Your task to perform on an android device: View the property details of the first apartment, like the amenities available and policies of the property, in the RedFin app.
Image 0: 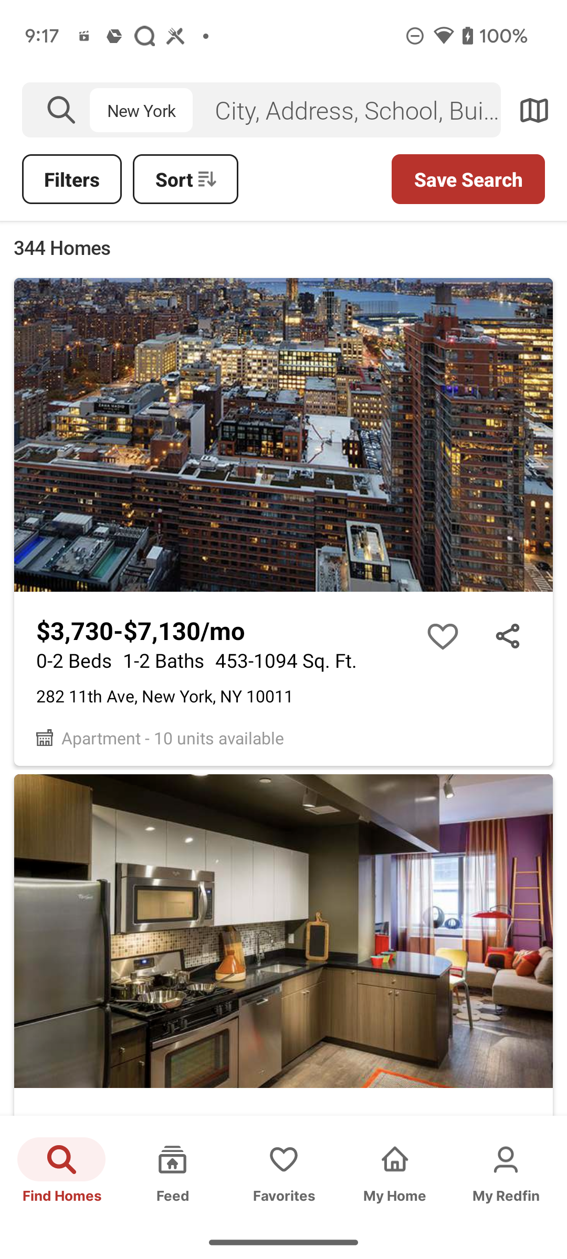
Click on the first property
Step 0: click (291, 552)
Image 1: 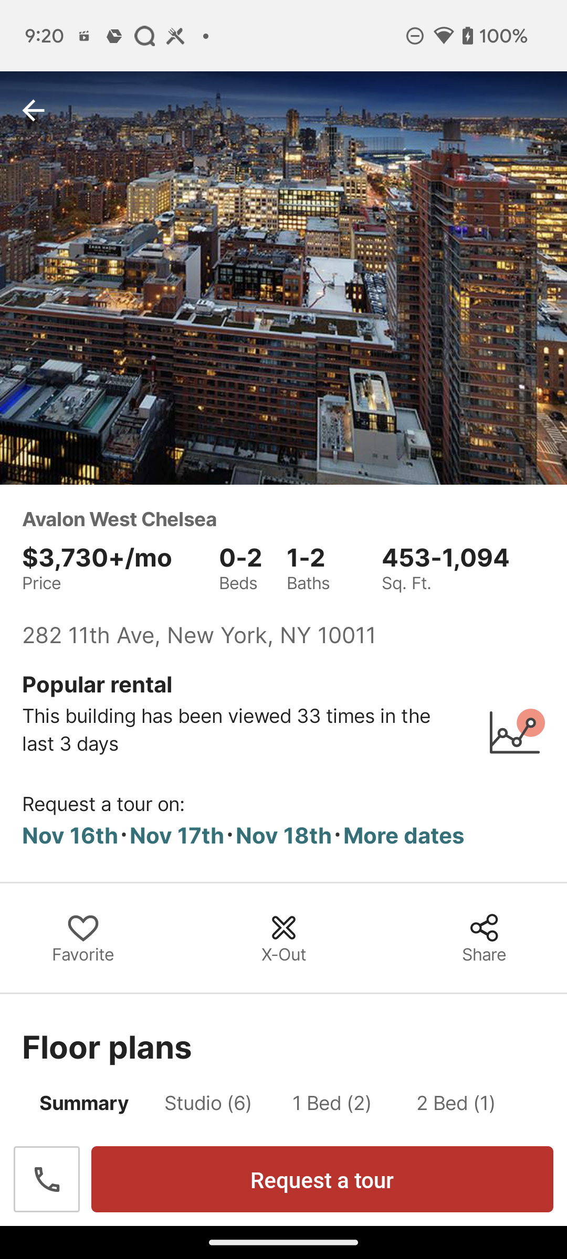
swipe up to view details
Step 1: scroll down
Image 2: 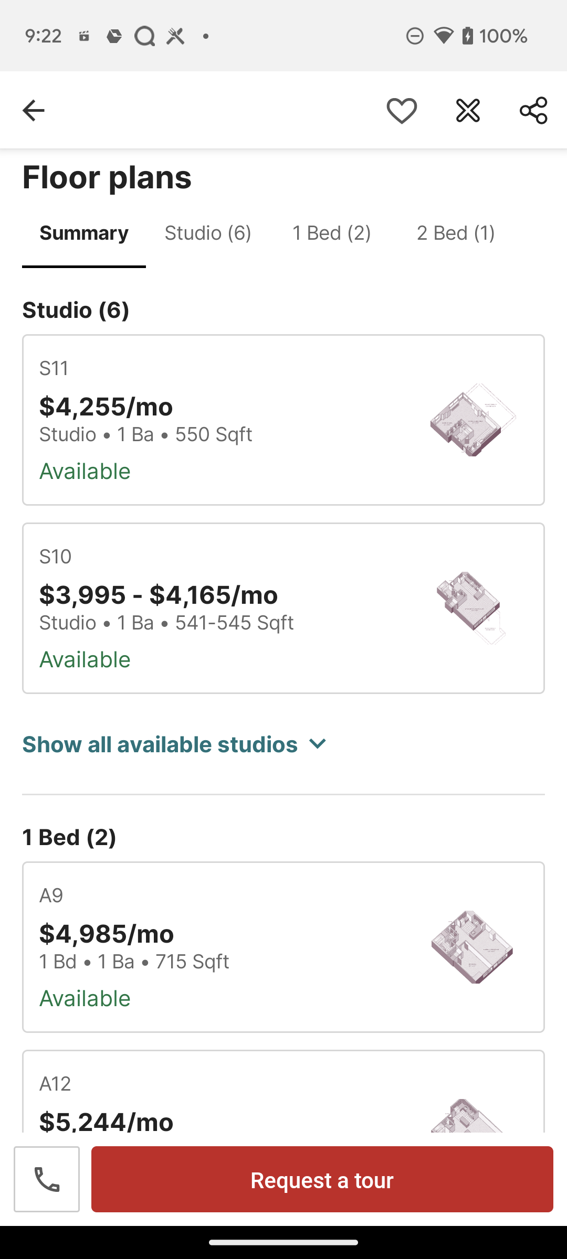
swipe up to view details
Step 2: scroll down
Image 5: 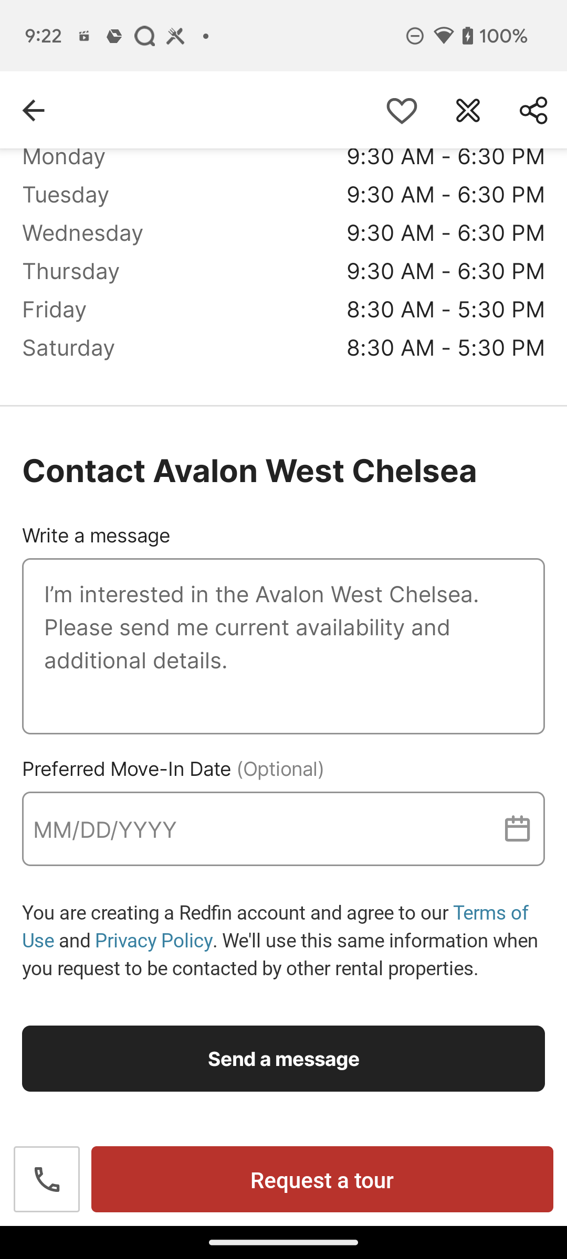
swipe up to view details
Step 5: scroll down
Image 6: 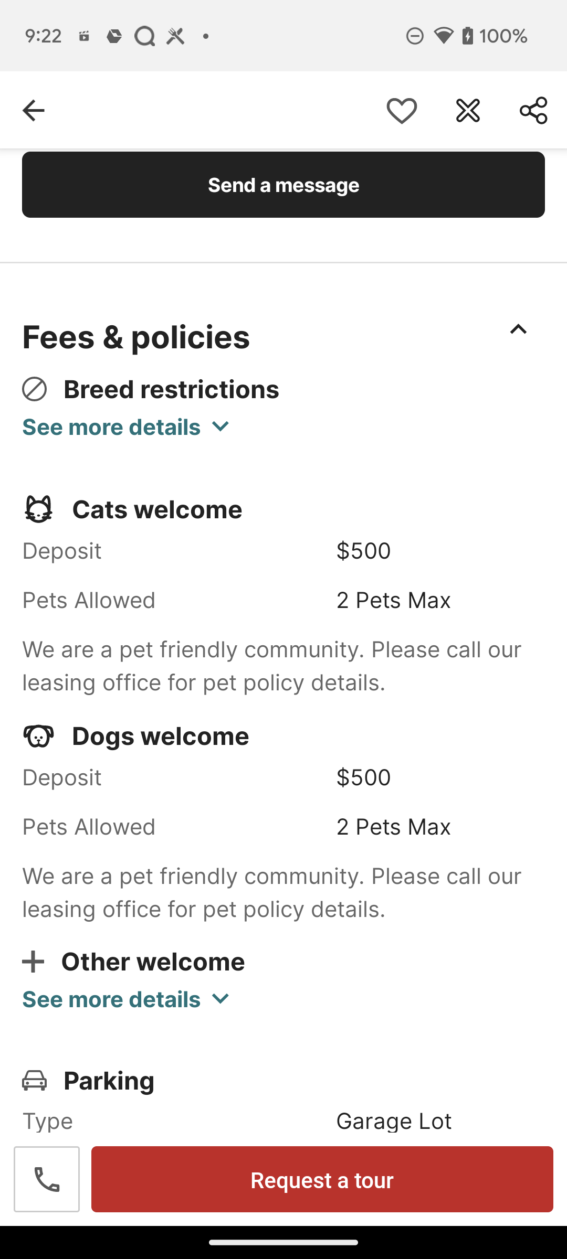
swipe up to view details
Step 6: scroll down
Image 7: 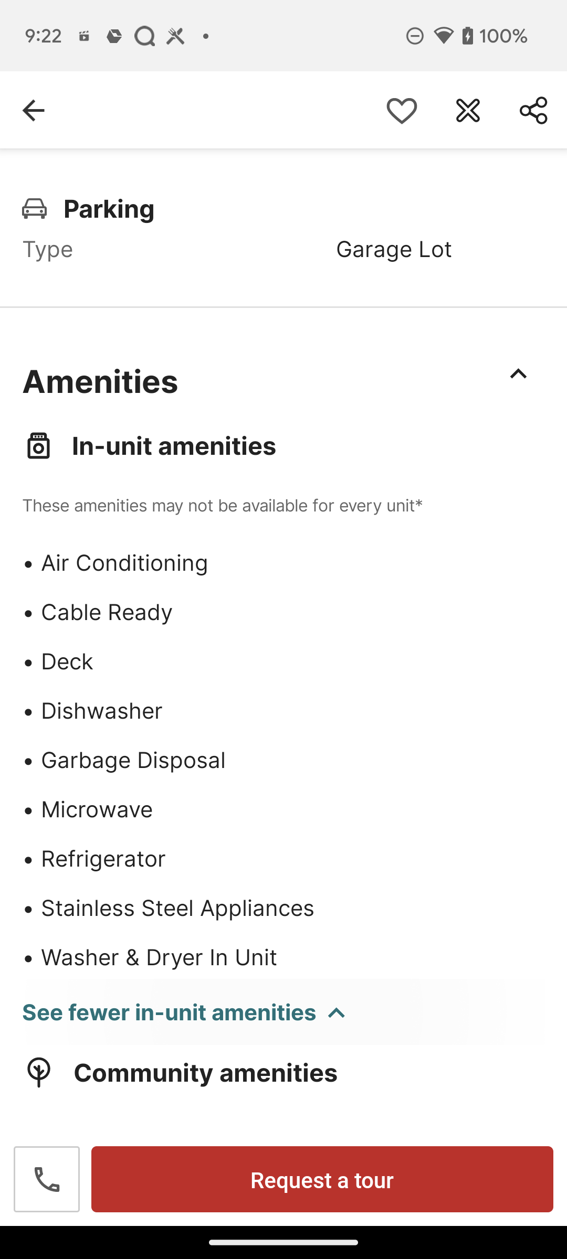
swipe up to view details
Step 7: scroll down
Image 8: 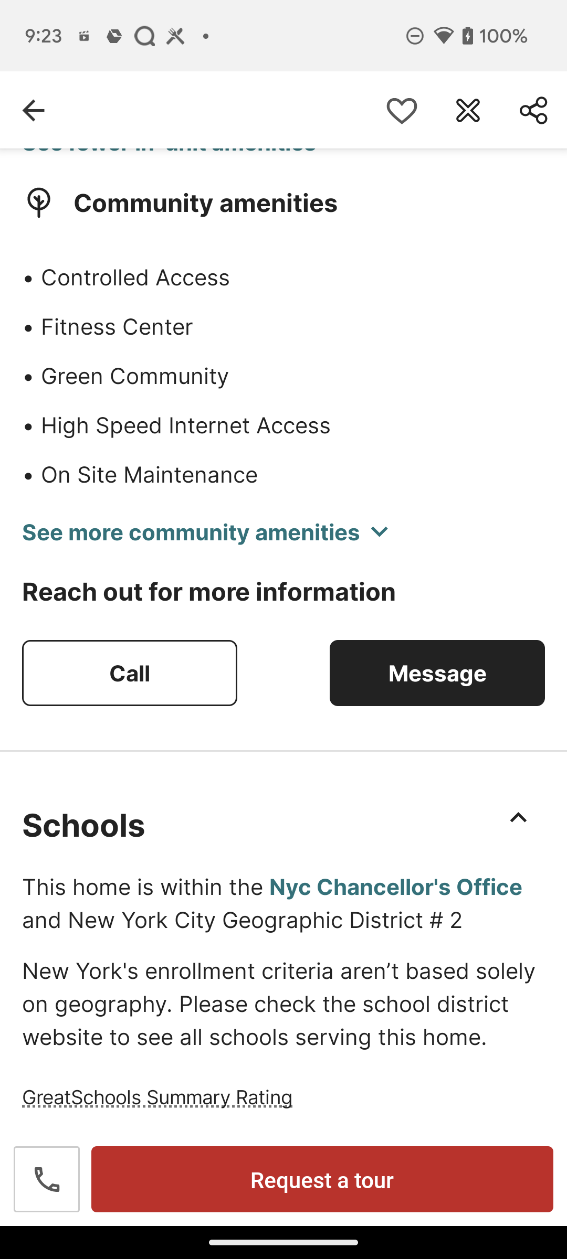
swipe up to view details
Step 8: scroll down